Your task to perform on an android device: Show me the price Comparison of FORCLAZ hiking poles of different sellers on the Decathlon app.
Image 0: 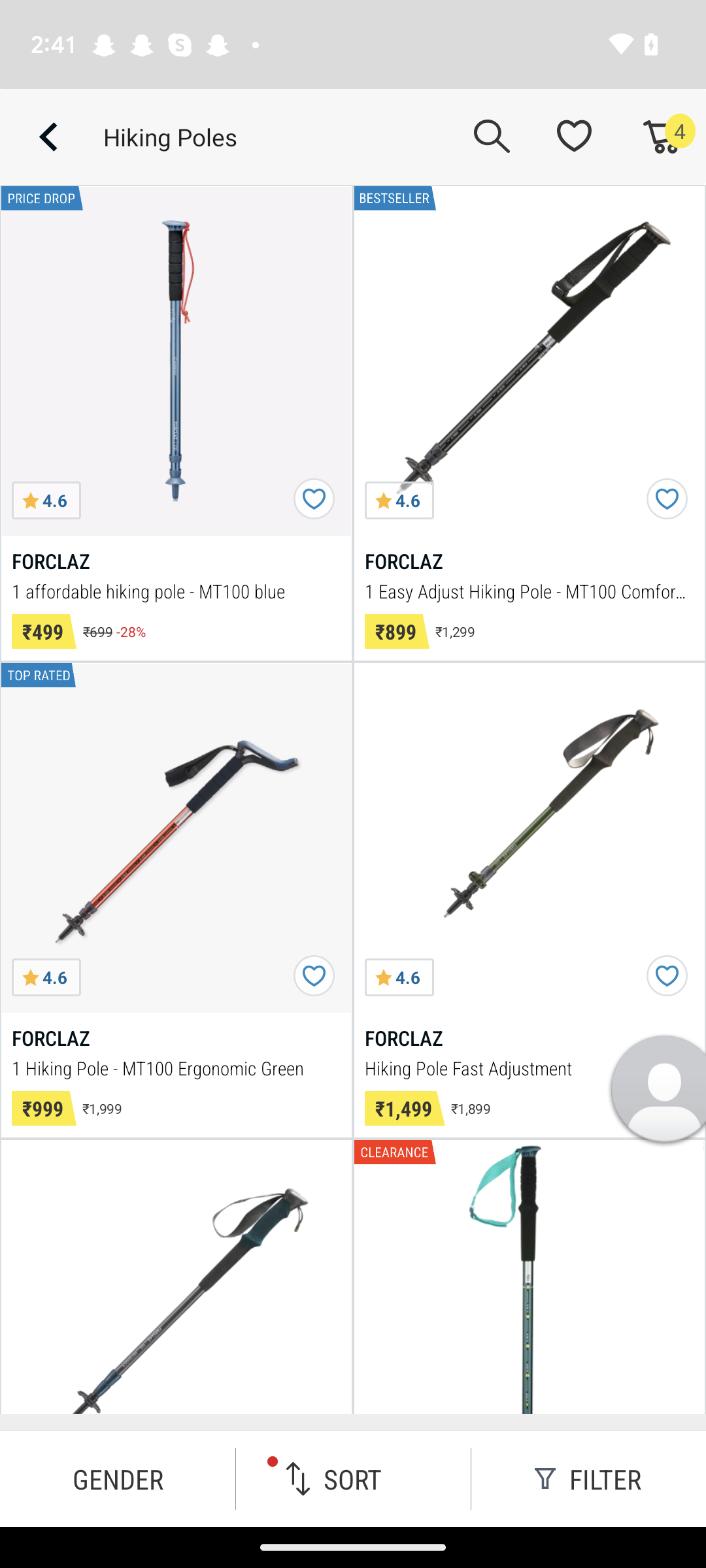
Click on the first search result.
Step 0: click (176, 361)
Image 1: 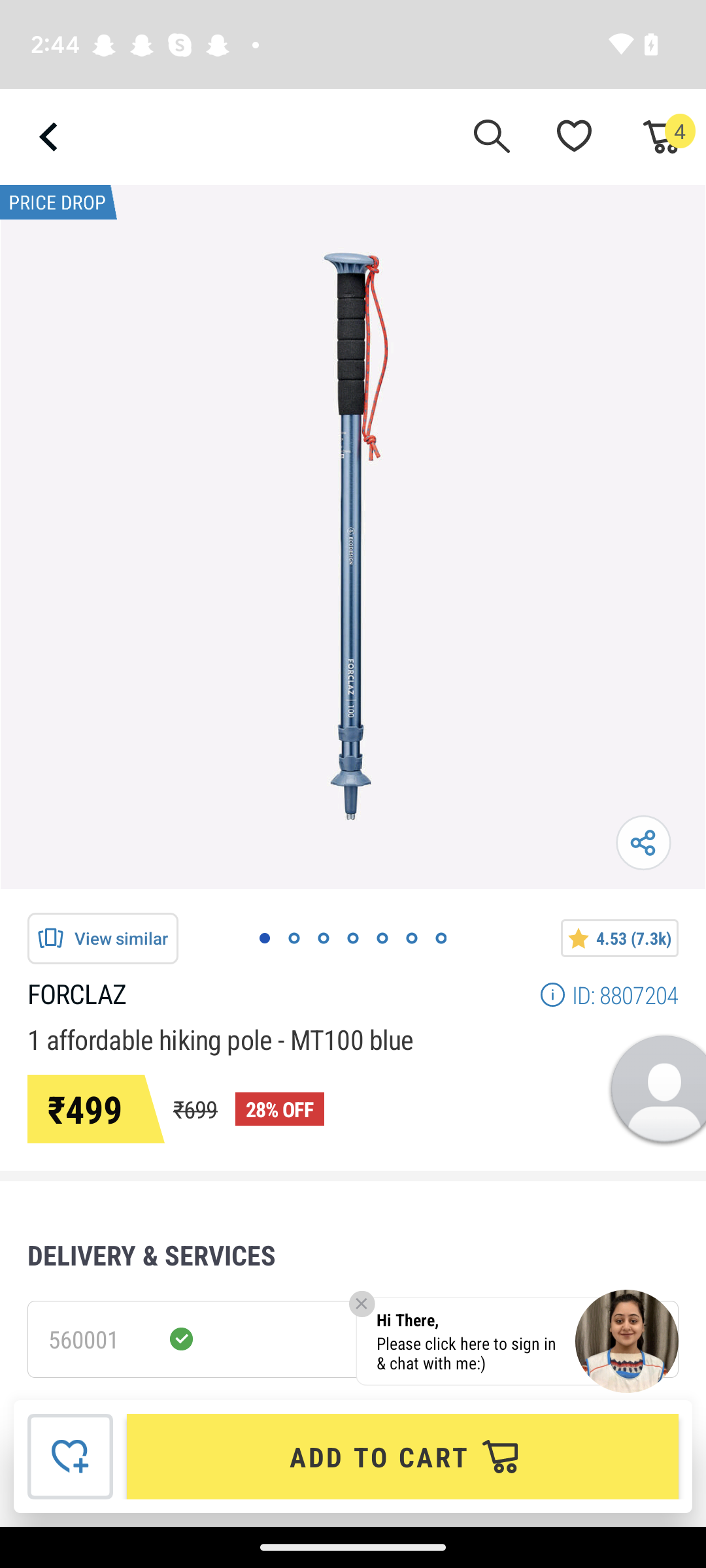
Scroll up until you find similar products.
Step 1: scroll down
Image 2: 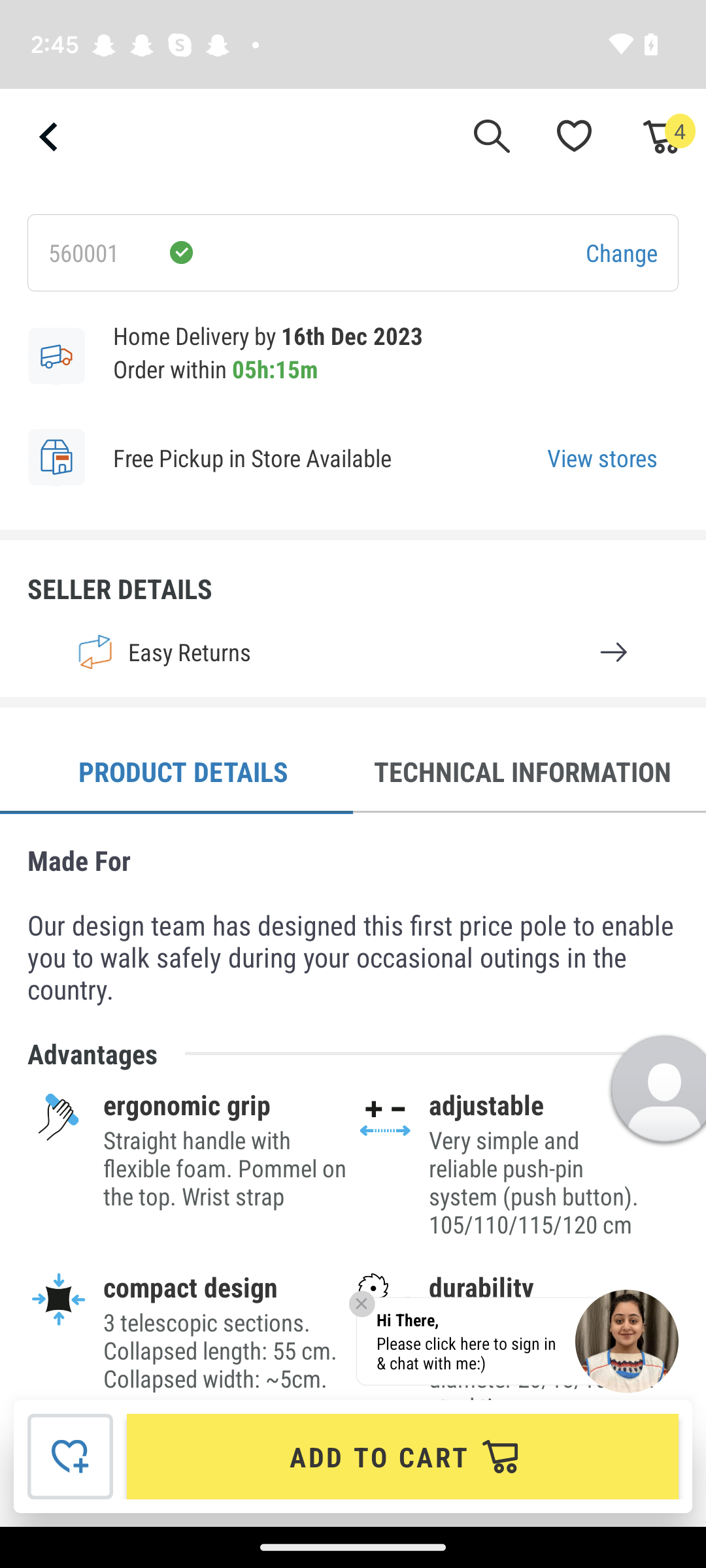
Scroll up until you find similar products.
Step 2: scroll down